Your task to perform on an android device: I want to check the review Nike mens air zoom vomero 16 running shoes
Image 0: 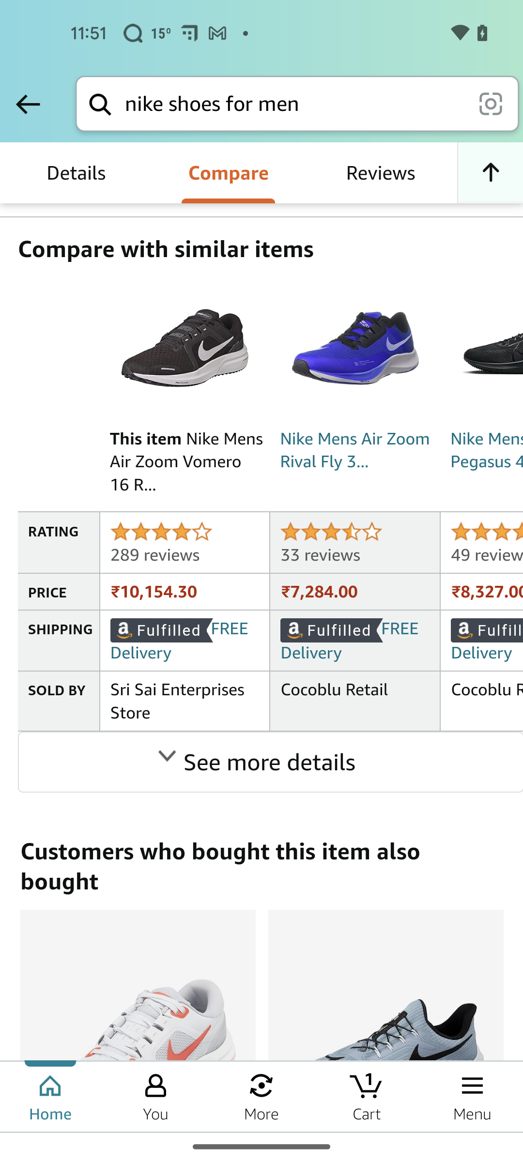
click on the reviews option
Step 0: click (380, 173)